Your task to perform on an android device: Edit the reunion event and ON in the All-Day setting
Image 0: 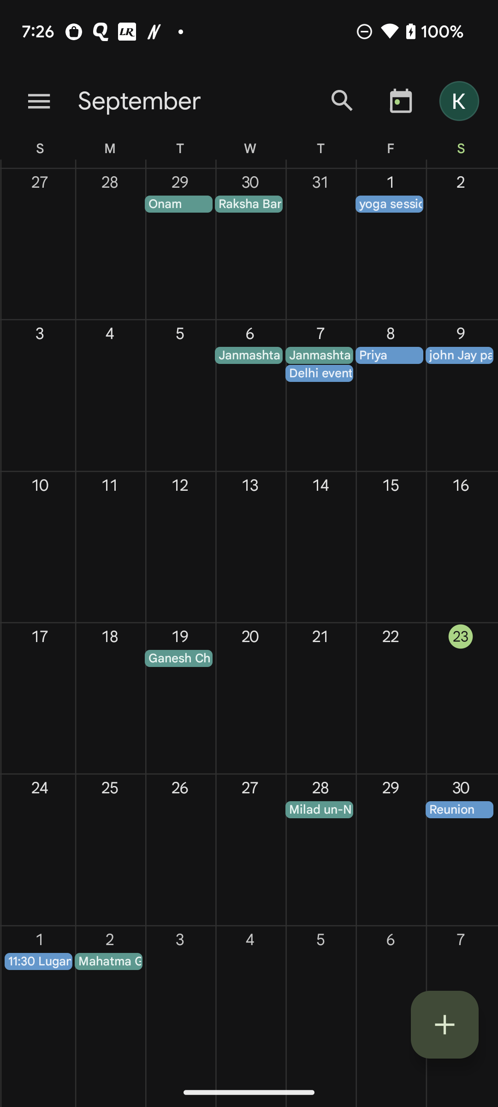
Click on the three lines at top left of the screen
Step 0: click (39, 101)
Image 1: 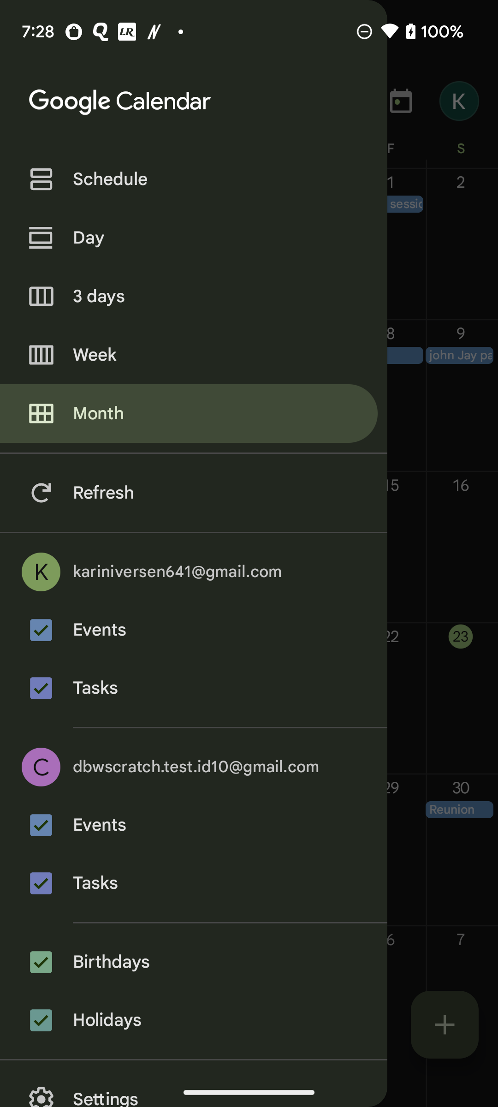
Click on the schedule option 
Step 1: click (109, 244)
Image 2: 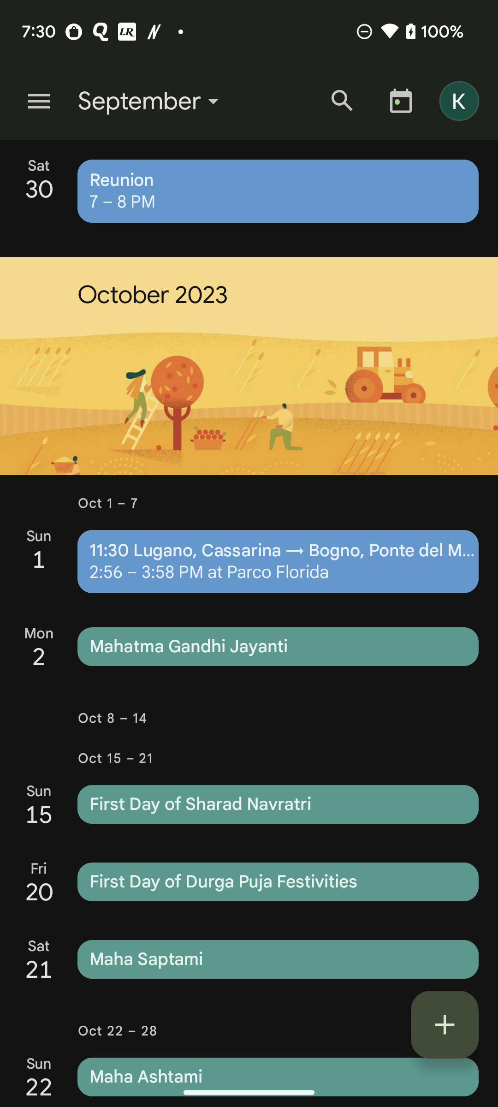
Click on the Reunion event
Step 2: click (278, 191)
Image 4: 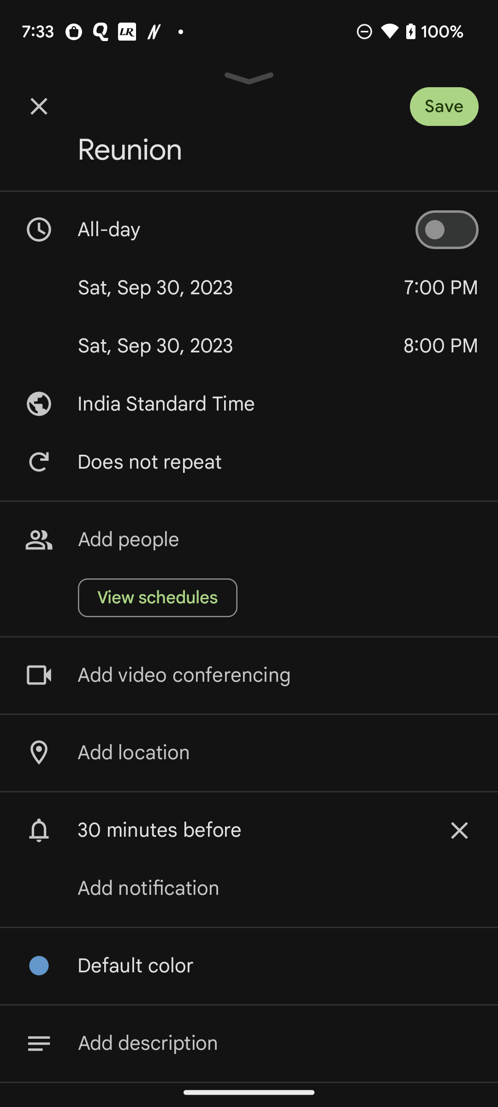
Click on the All-day toggle icon in the edit setting 
Step 4: click (447, 230)
Image 5: 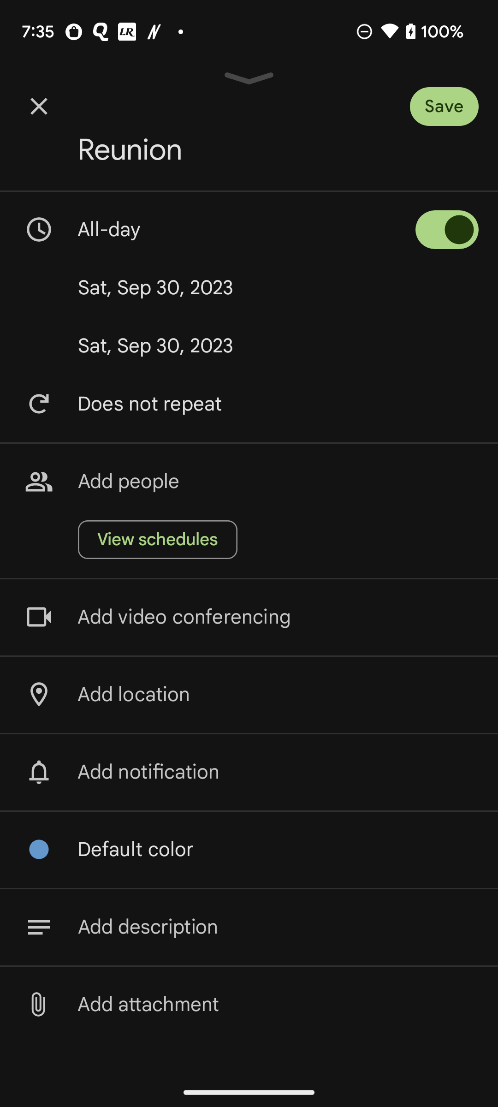
Click on the Save icon at top right of the screen
Step 5: click (464, 101)